Your task to perform on an android device: Open the PlantApp and track your garden progress of the foxtail fern plant
Image 0: 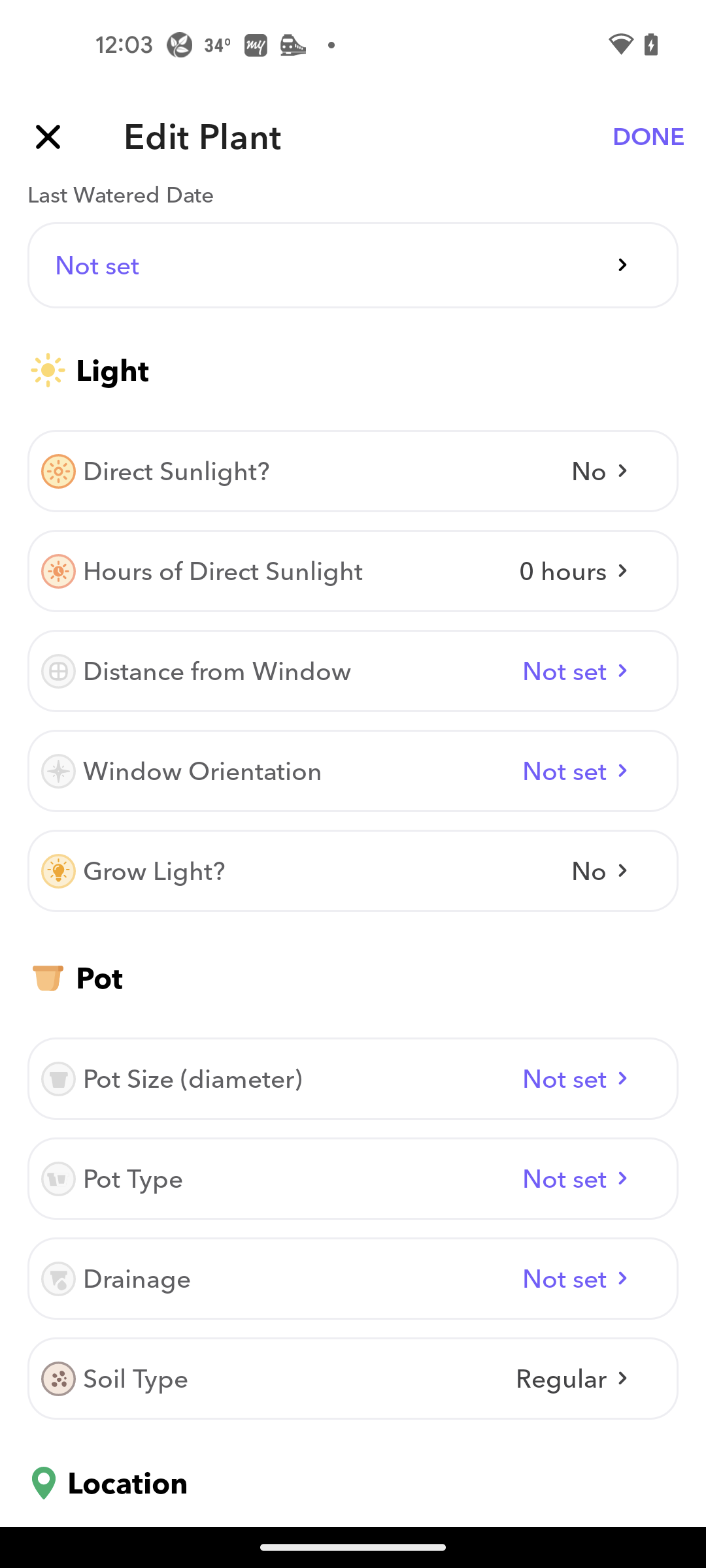
Open the PlantApp
Step 0: open app "PlantApp"
Image 1: 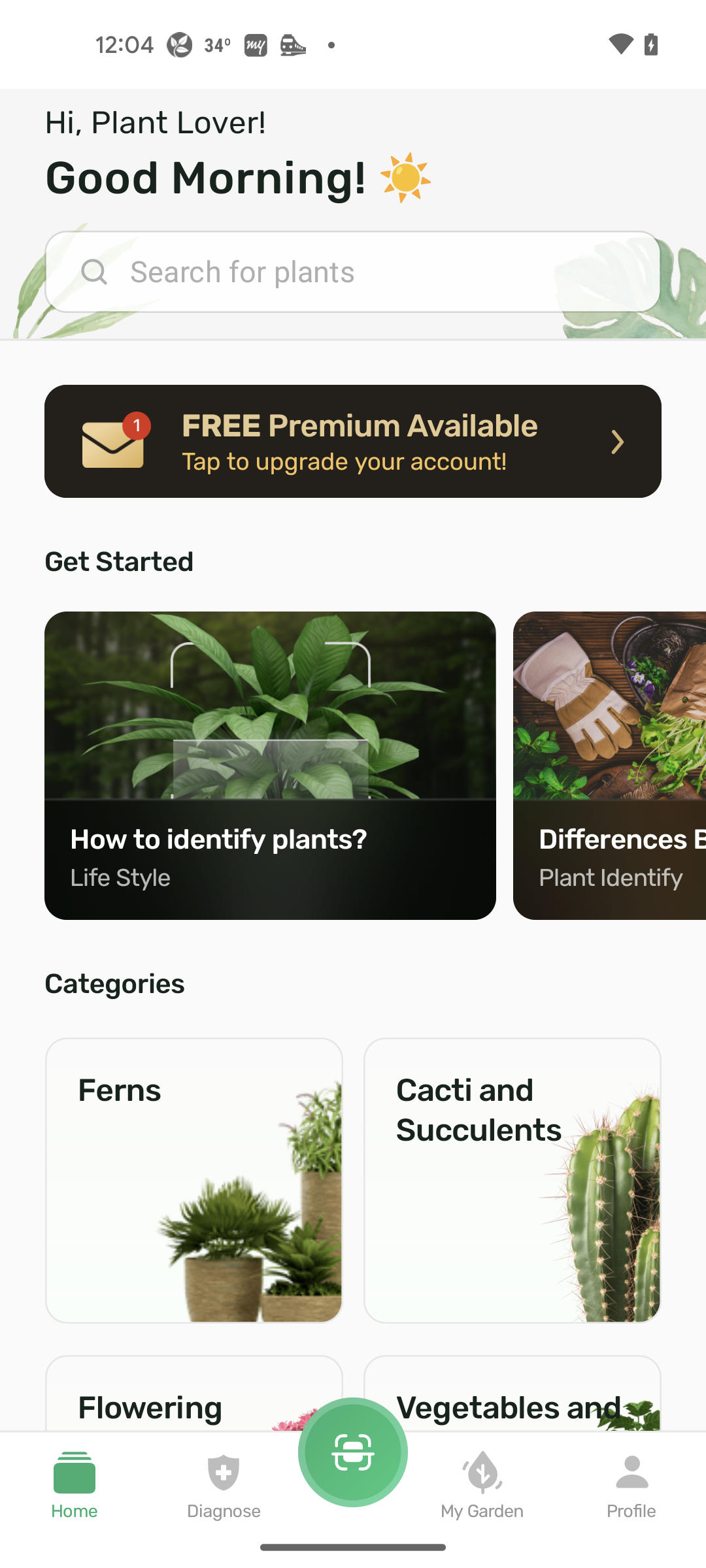
click on my garden
Step 1: click (482, 1478)